Your task to perform on an android device: Open the Gmail App, Go to the search bar to search for the Google Community Team. 
Image 0: 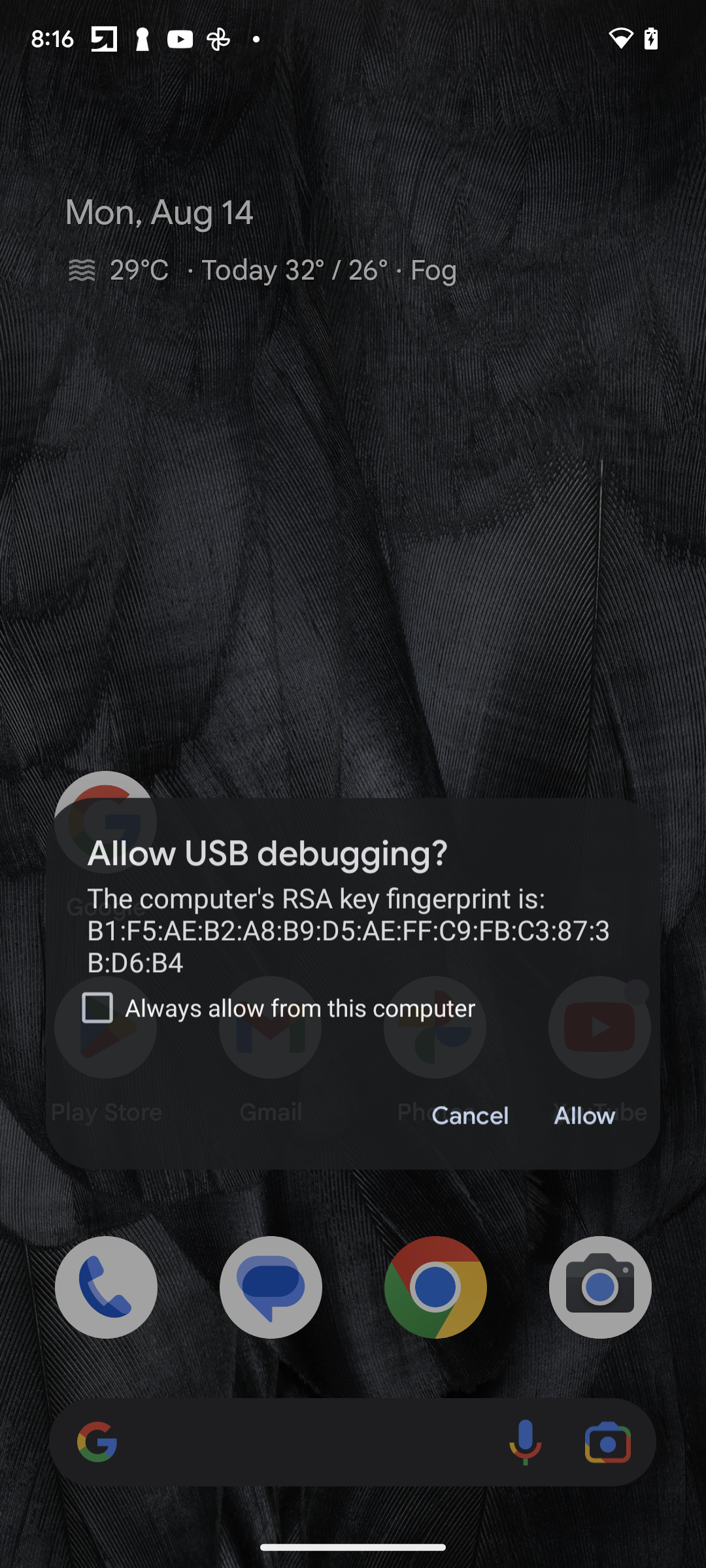
Open the Gmail App
Step 0: open app "Gmail"
Image 1: 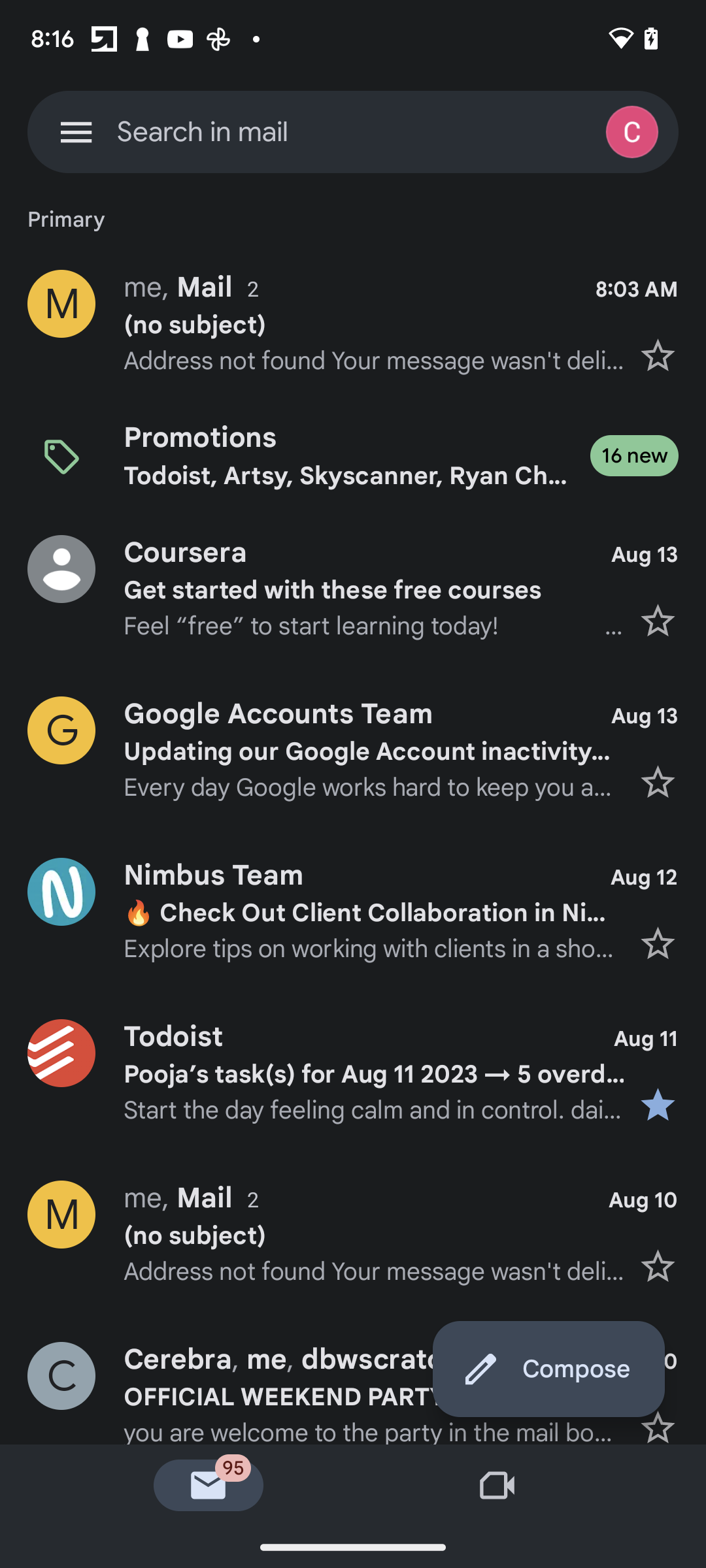
Go to the Search Bar 
Step 1: click (203, 131)
Image 2: 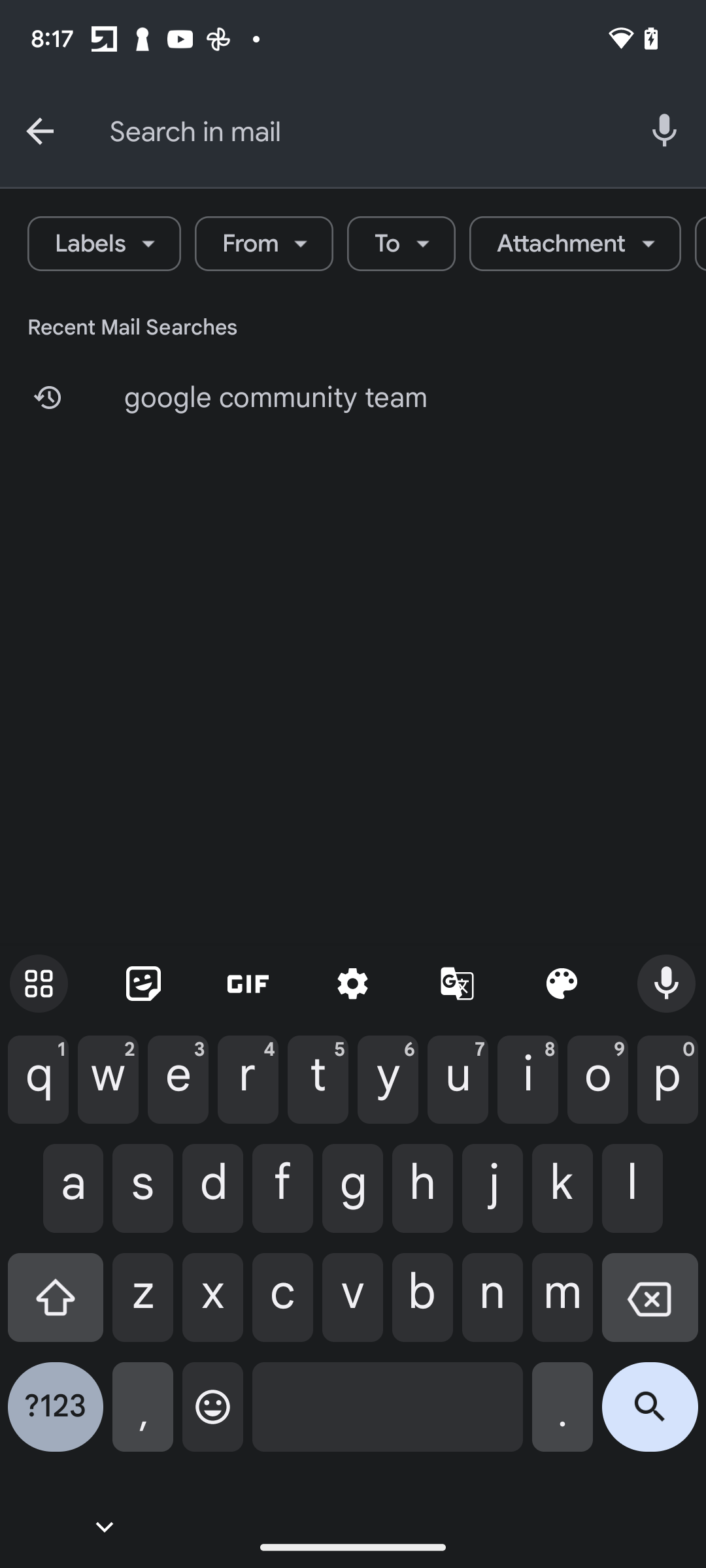
Search for the Google Community Team
Step 2: type "Google Community Team"
Image 3: 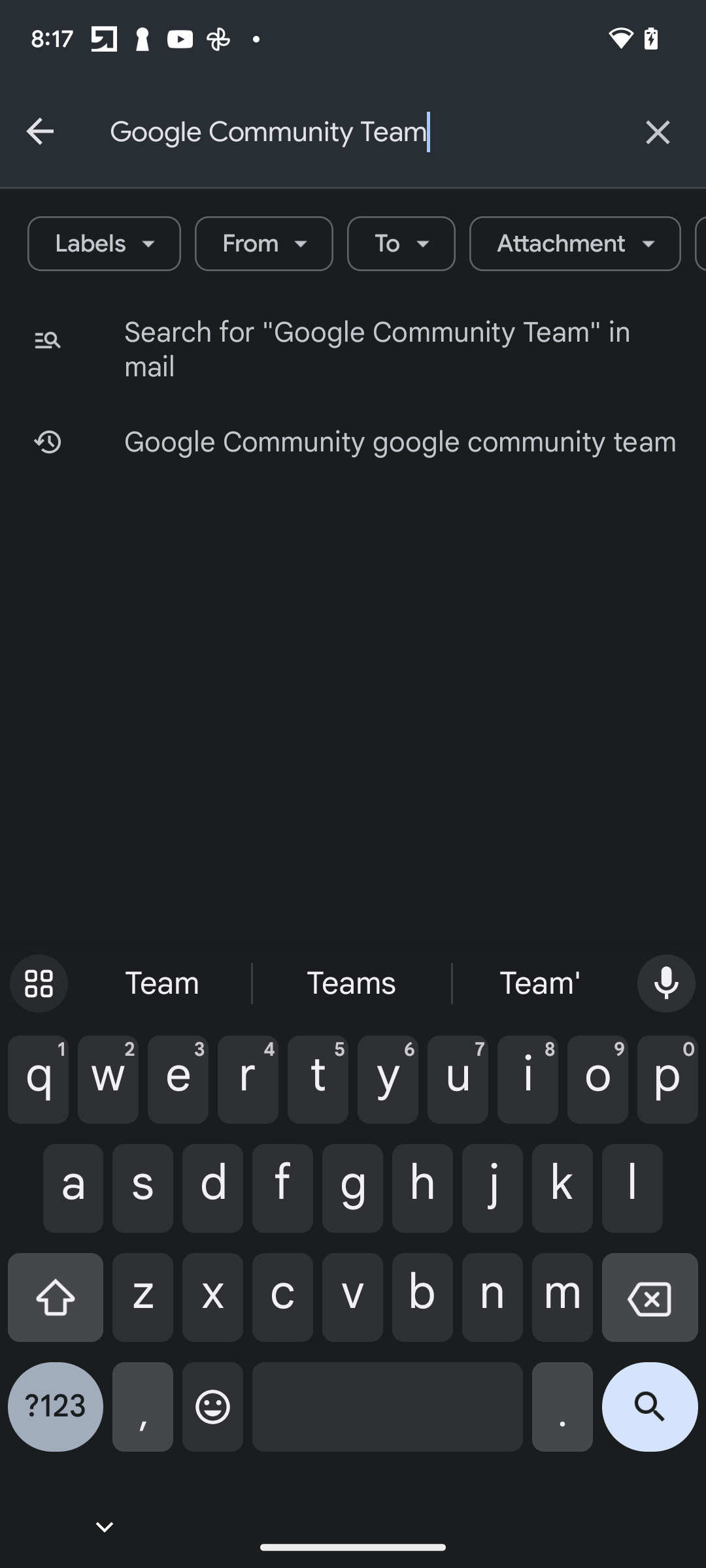
Click on the Search Icon in the keyboard
Step 3: click (650, 1417)
Image 4: 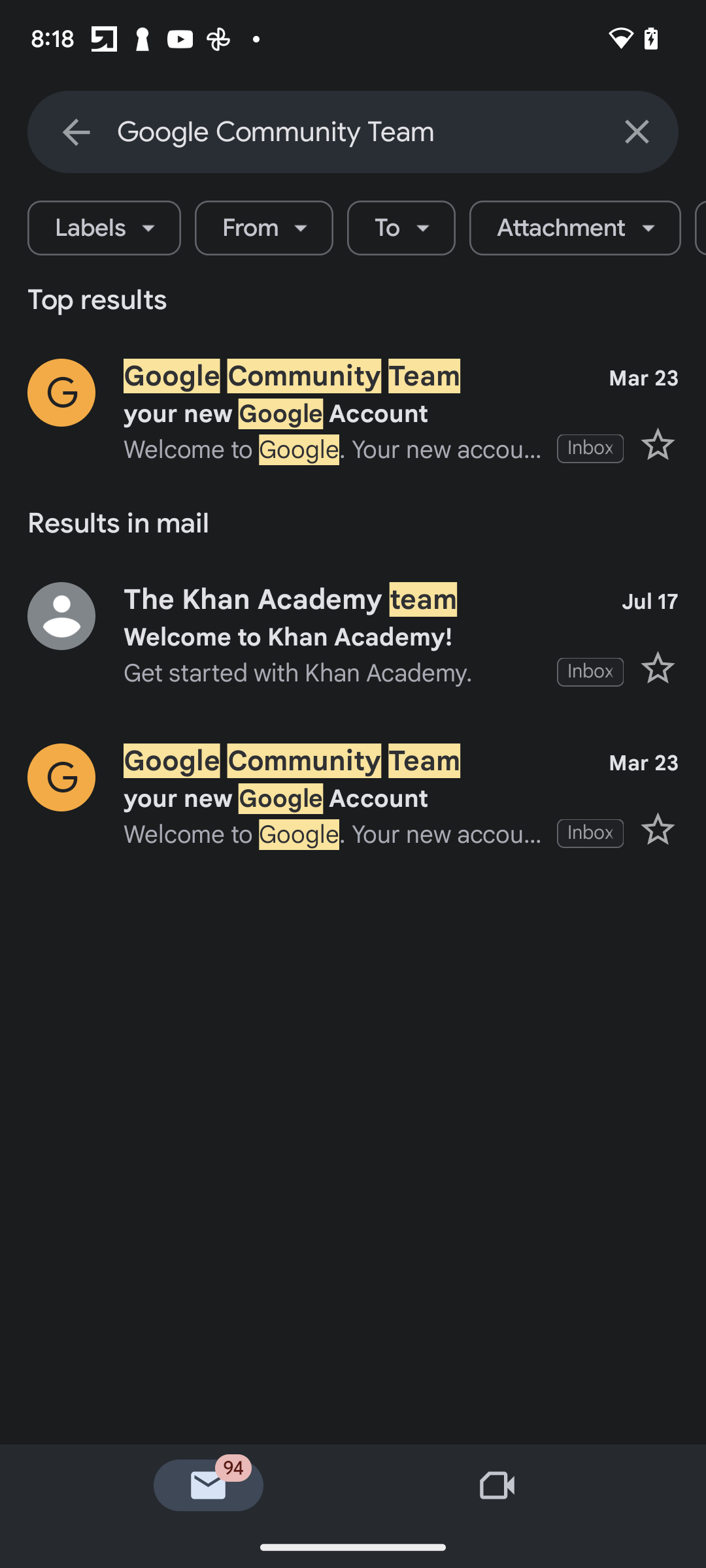
Click on the Google Community Team mail 
Step 4: click (359, 376)